Your task to perform on an android device: I don't want to miss my daily activity , set a goal 8000 steps and 35 heart points  in the google fit app
Image 0: 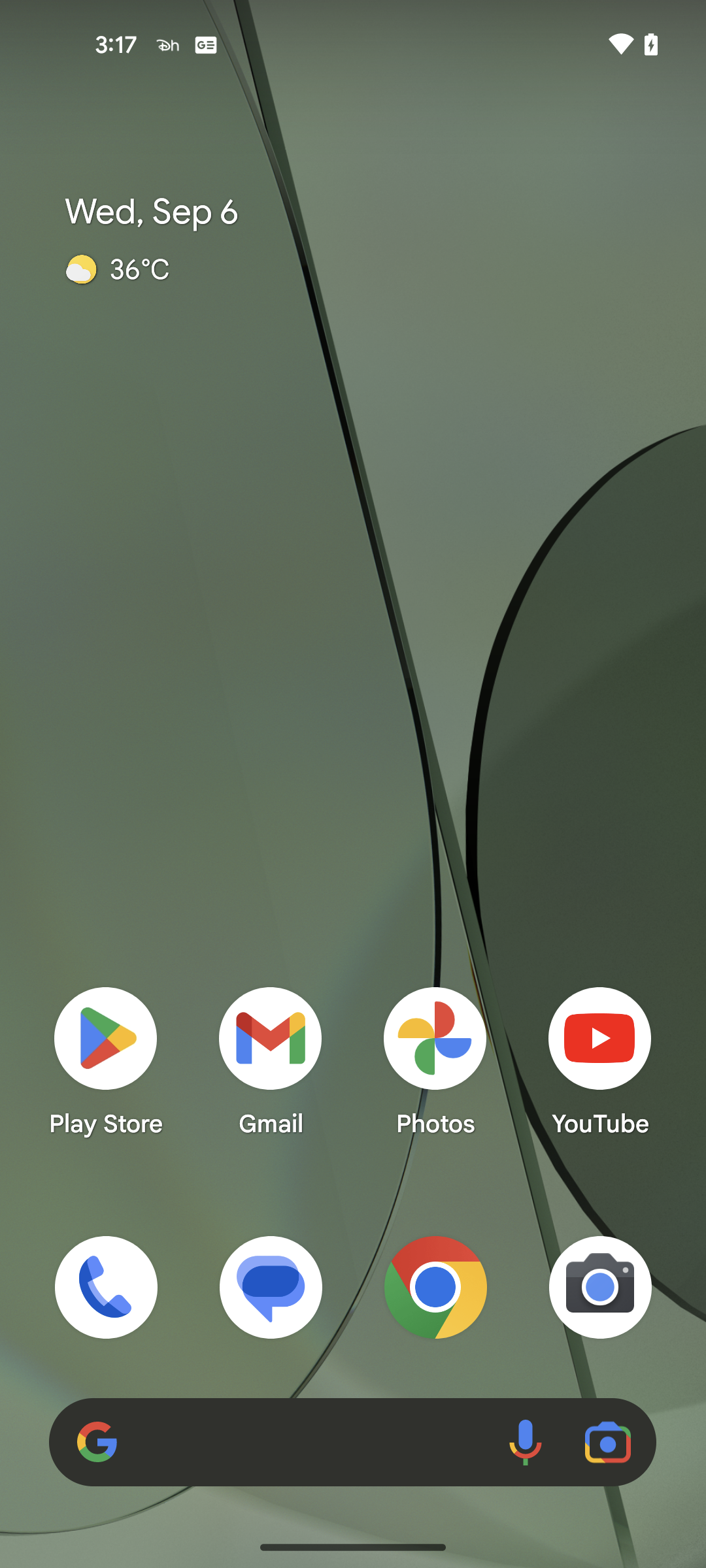
Open the Google Fit app
Step 0: open app "Fit"
Image 1: 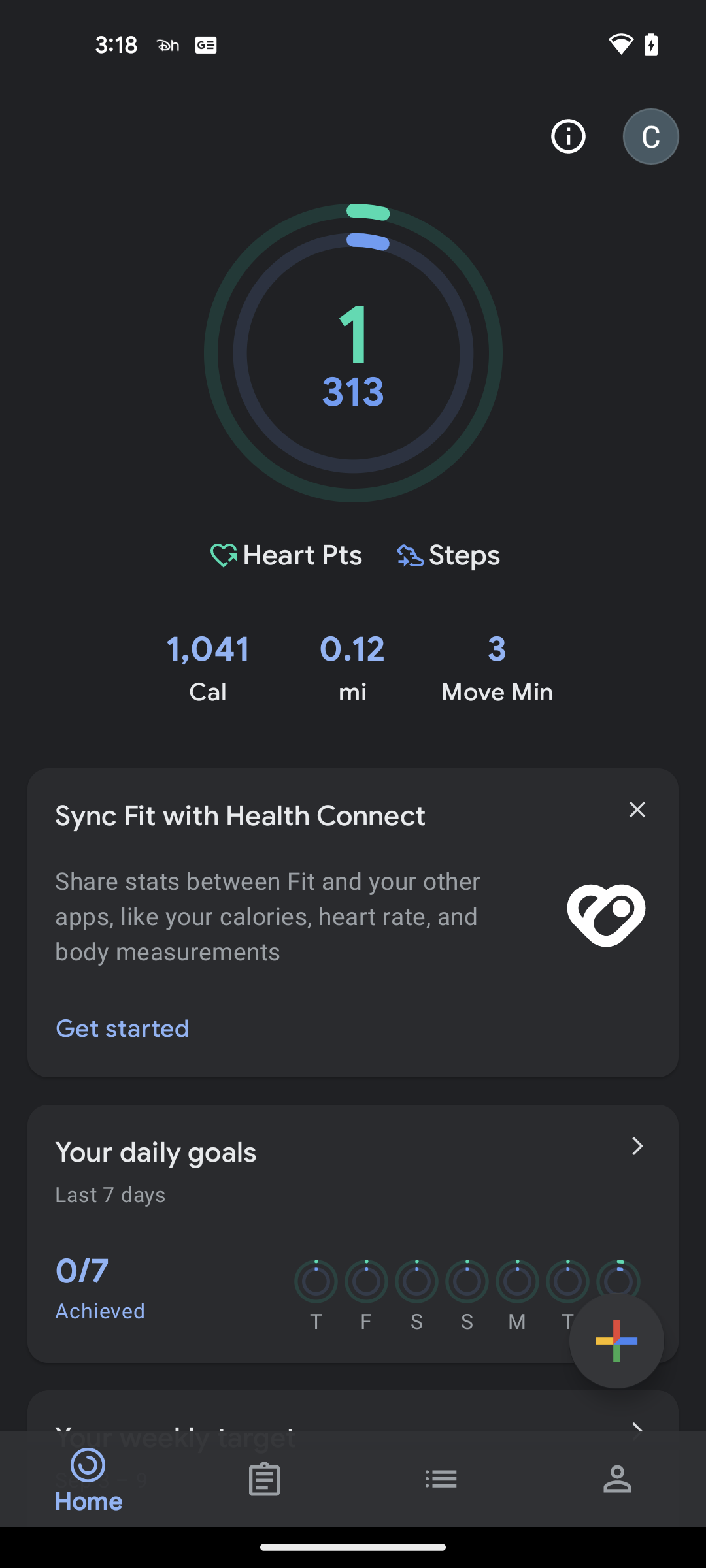
Go to the Profile tab
Step 1: click (618, 1478)
Image 2: 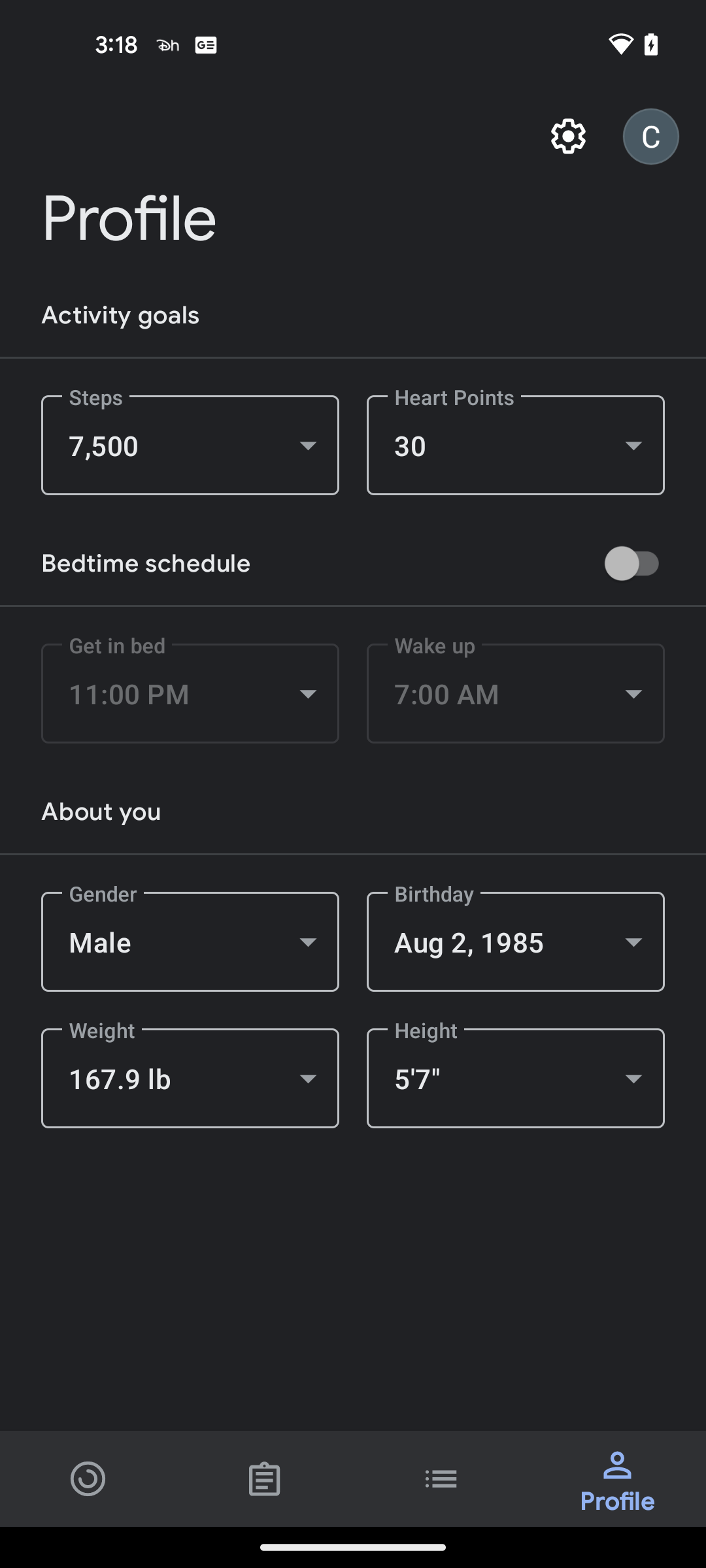
Click on the Steps drop down button
Step 2: click (190, 445)
Image 4: 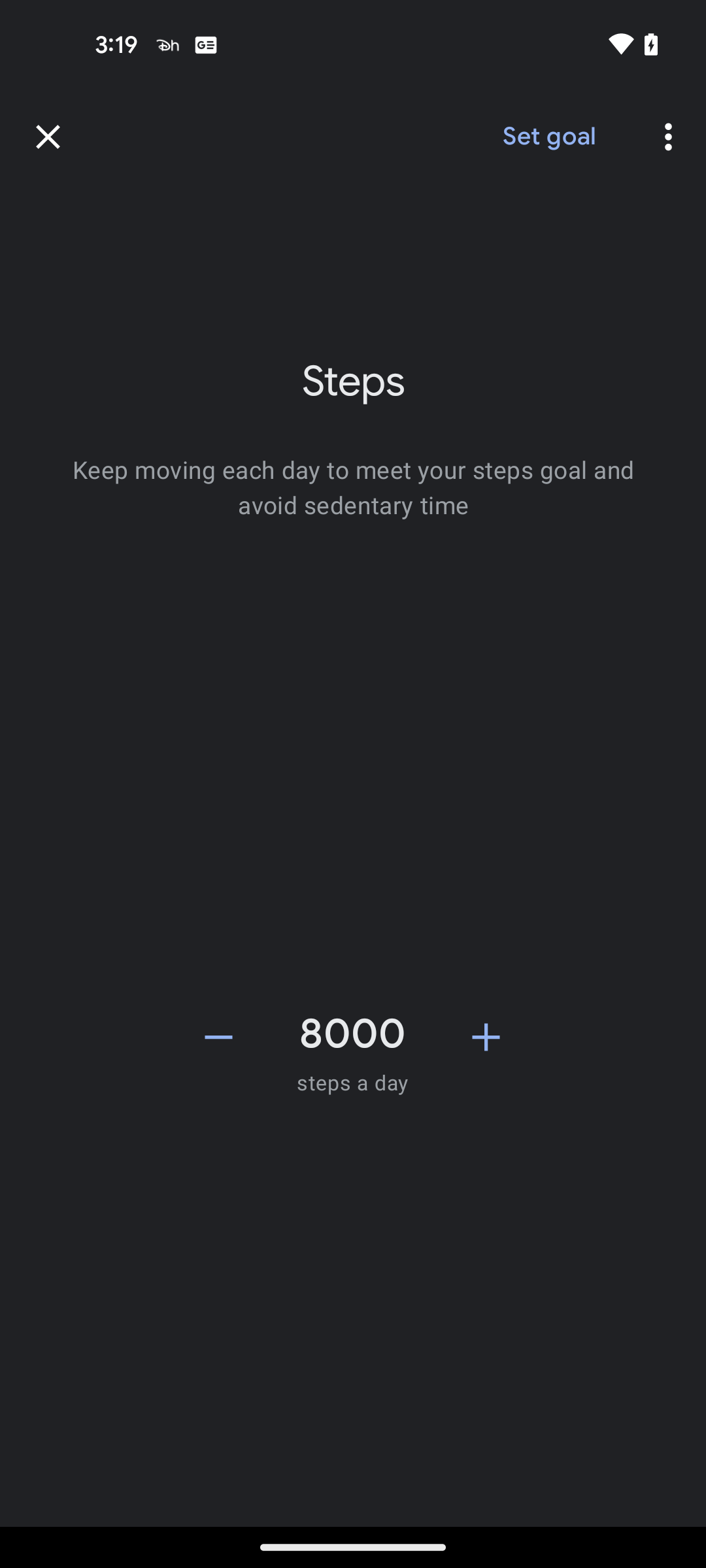
Click on the Set goal at the top right of the screen
Step 4: click (548, 137)
Image 5: 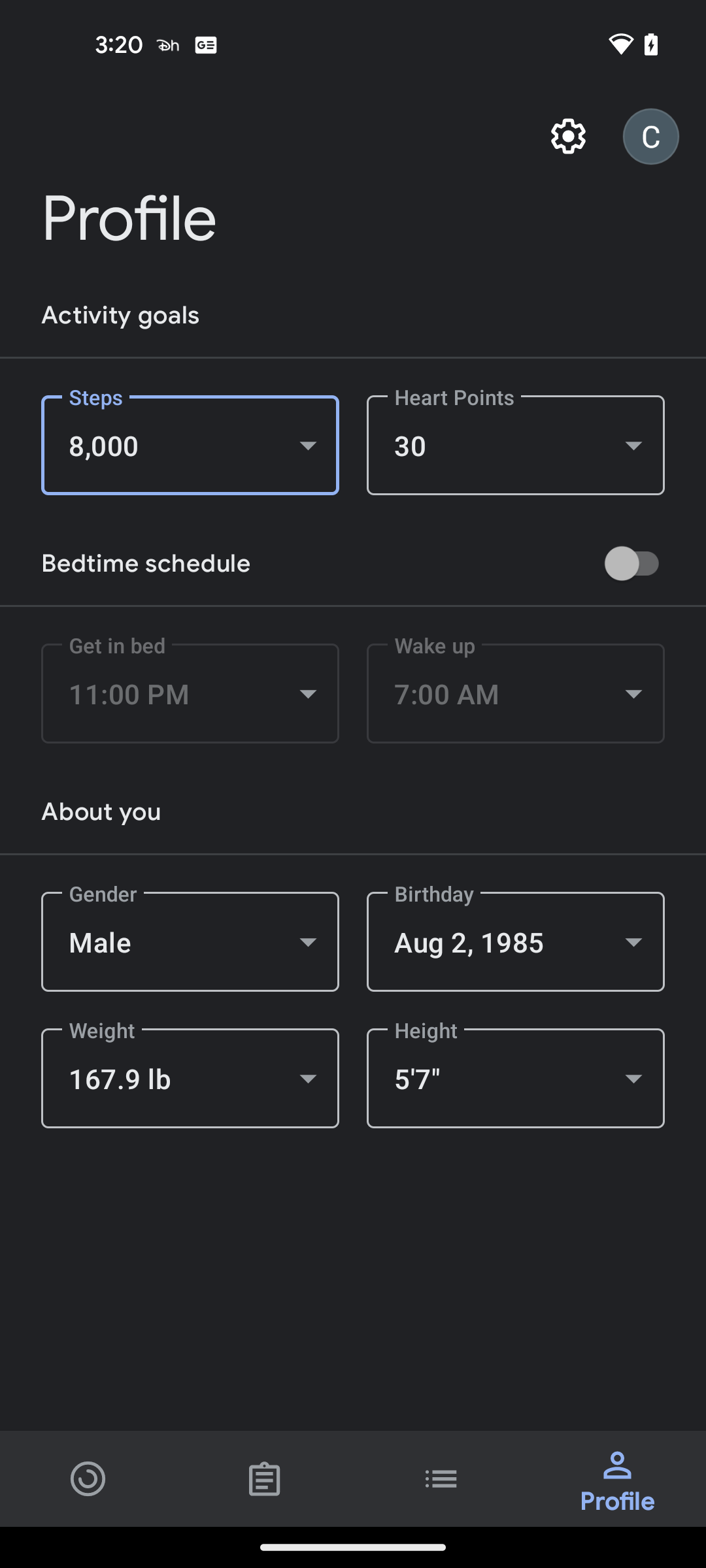
Click on the Heart points drop down button
Step 5: click (516, 445)
Image 6: 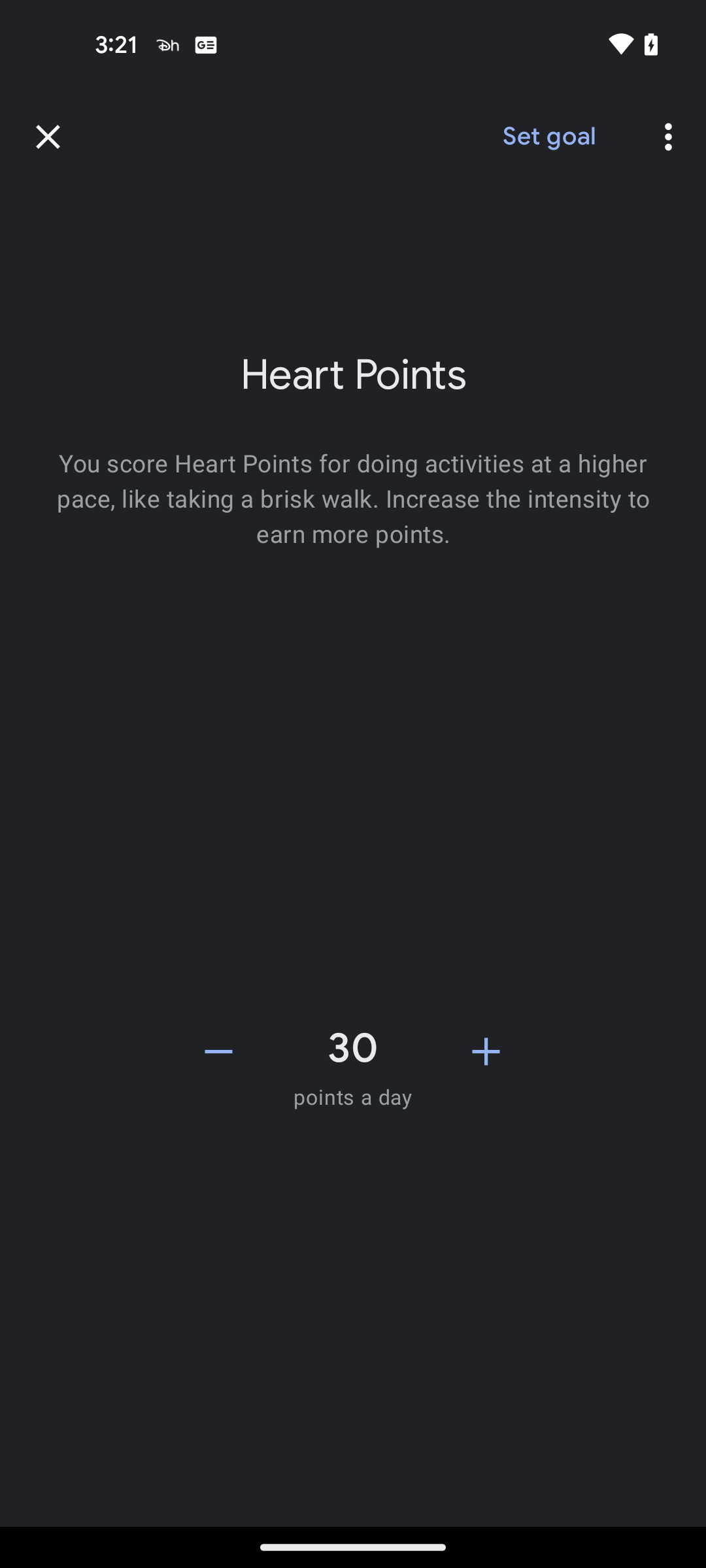
Increase the Heart Points to 35 by clicking on the plus icon
Step 6: click (486, 1051)
Image 7: 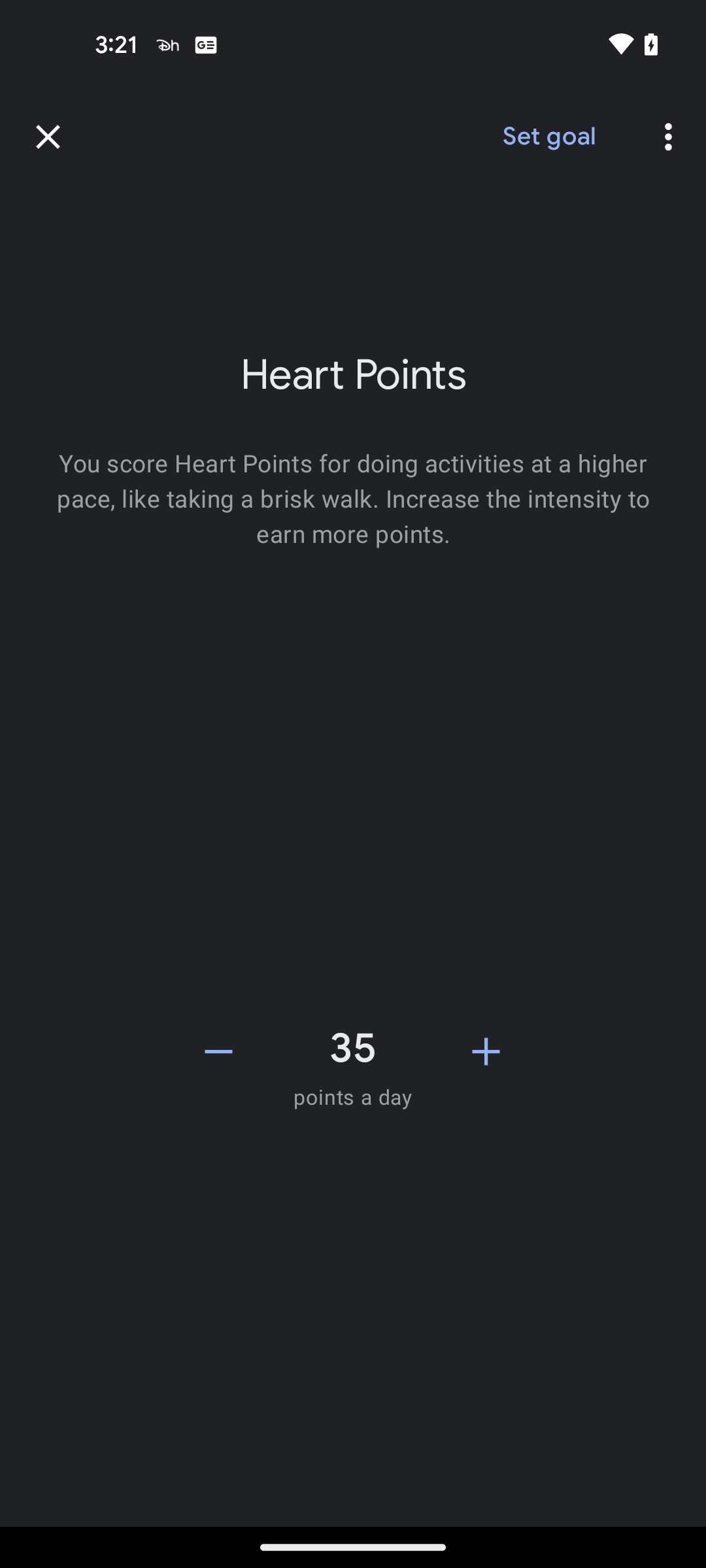
Click on the Set goal button at the top right of the screen
Step 7: click (548, 137)